Your task to perform on an android device: In the Mindfulness app, In order to improve my meditation, I would like to listen to the sounds of nature.
Image 0: 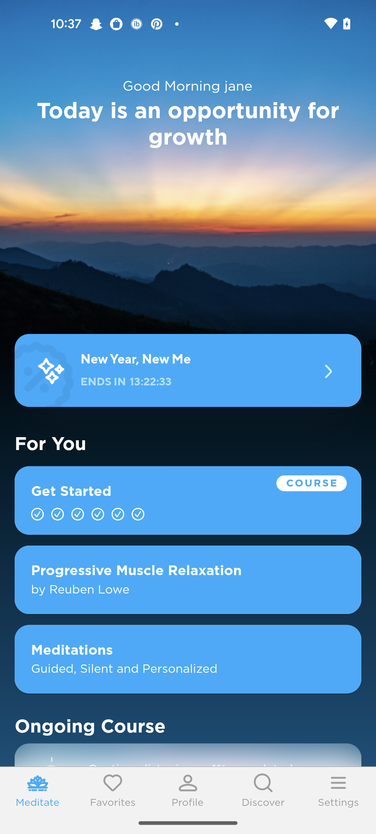
Click on the discover tab
Step 0: click (263, 789)
Image 1: 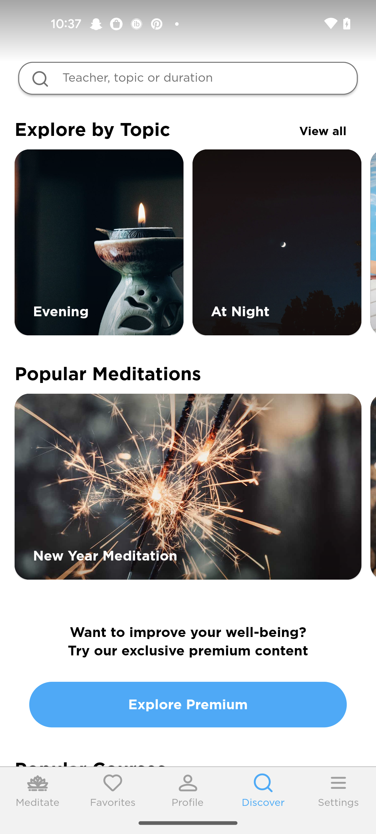
Enter a meditation in nature
Step 1: type " meditation in nature"
Image 2: 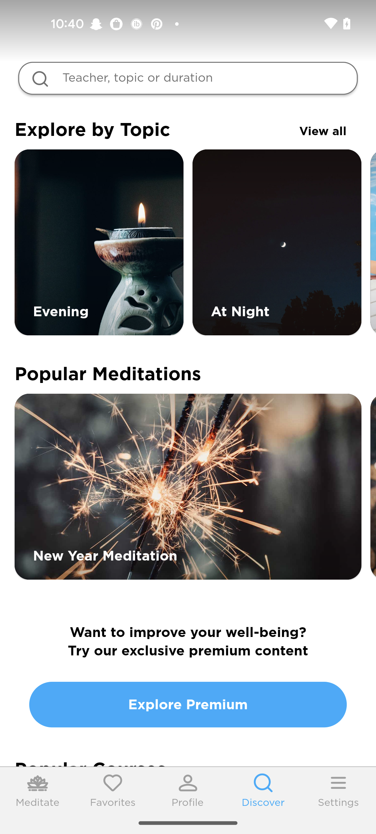
Enter a meditation in nature
Step 2: type " meditation in nature"
Image 3: 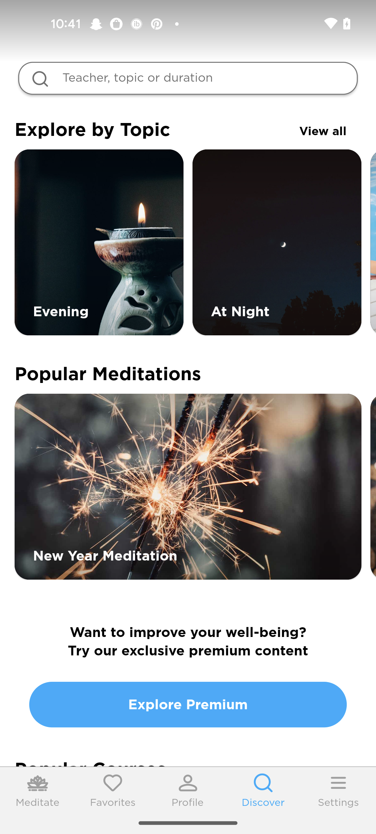
Enter a meditation in nature
Step 3: type " meditation in nature"
Image 4: 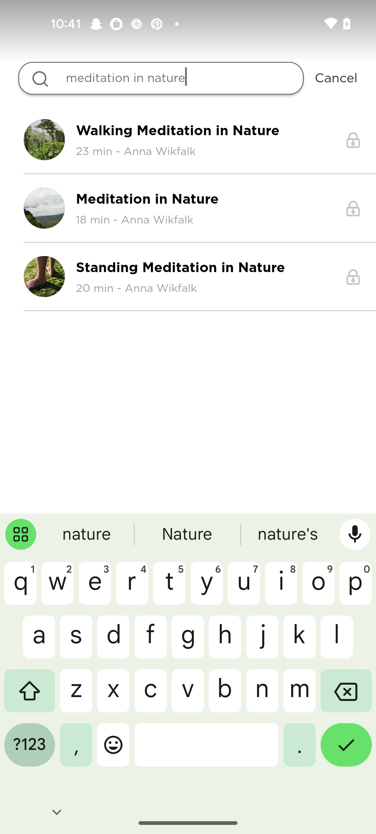
Click on the meditation in nature
Step 4: click (188, 208)
Image 5: 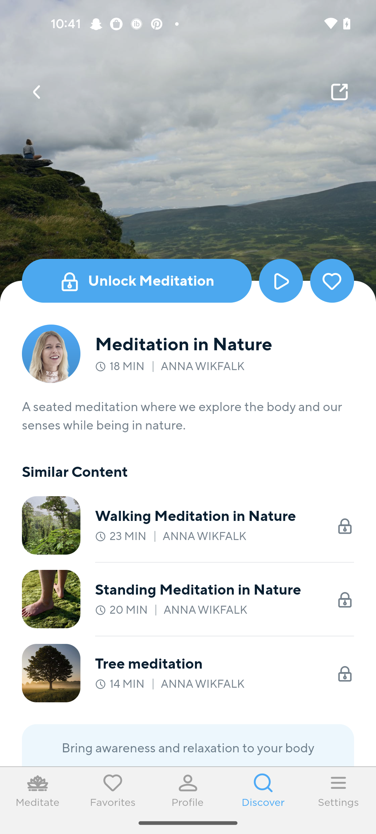
Click on the play button
Step 5: click (188, 383)